Your task to perform on an android device: Show me the planting and care tips on how to grow my  plant to keep it healthy on the Blossom app.
Image 0: 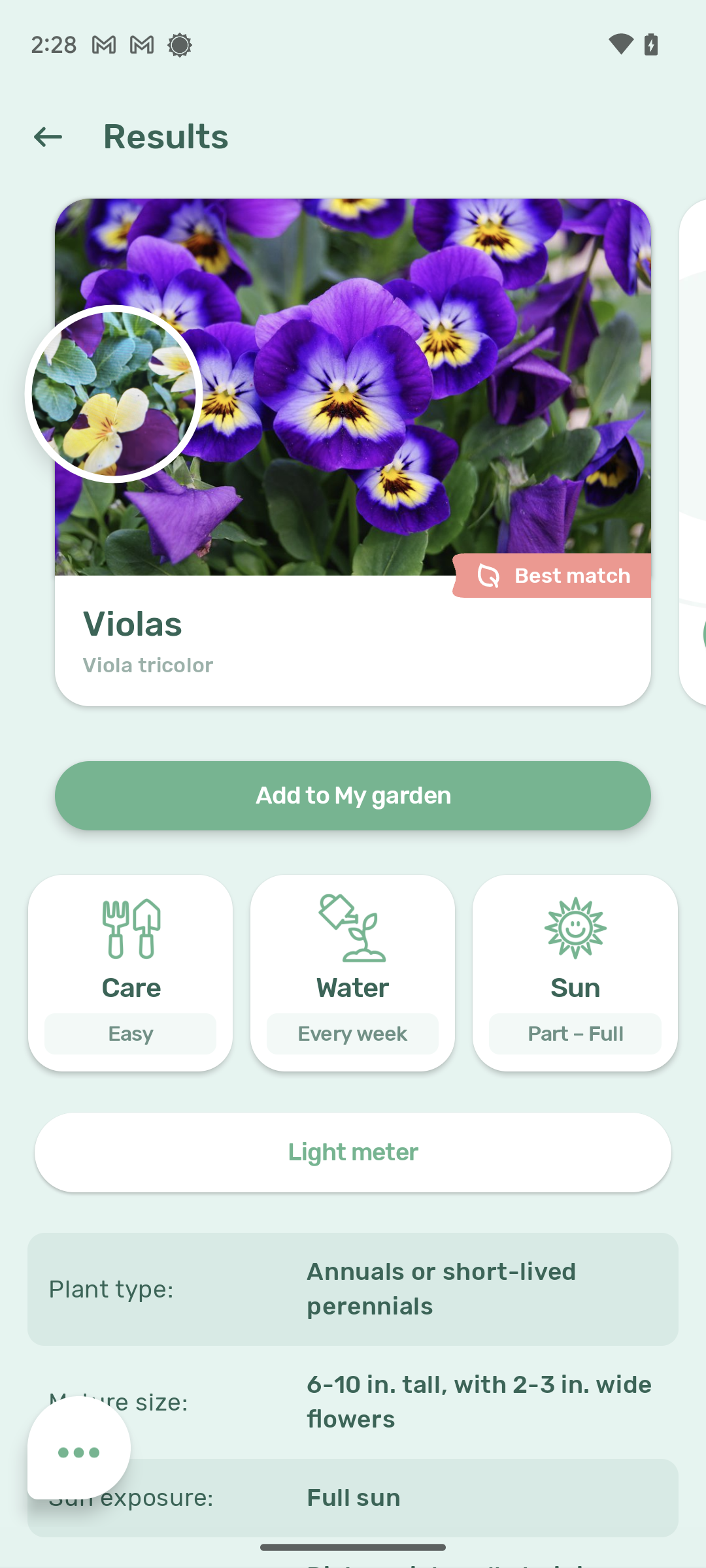
Scroll up until you find the How to Grow tab.
Step 0: scroll down
Image 1: 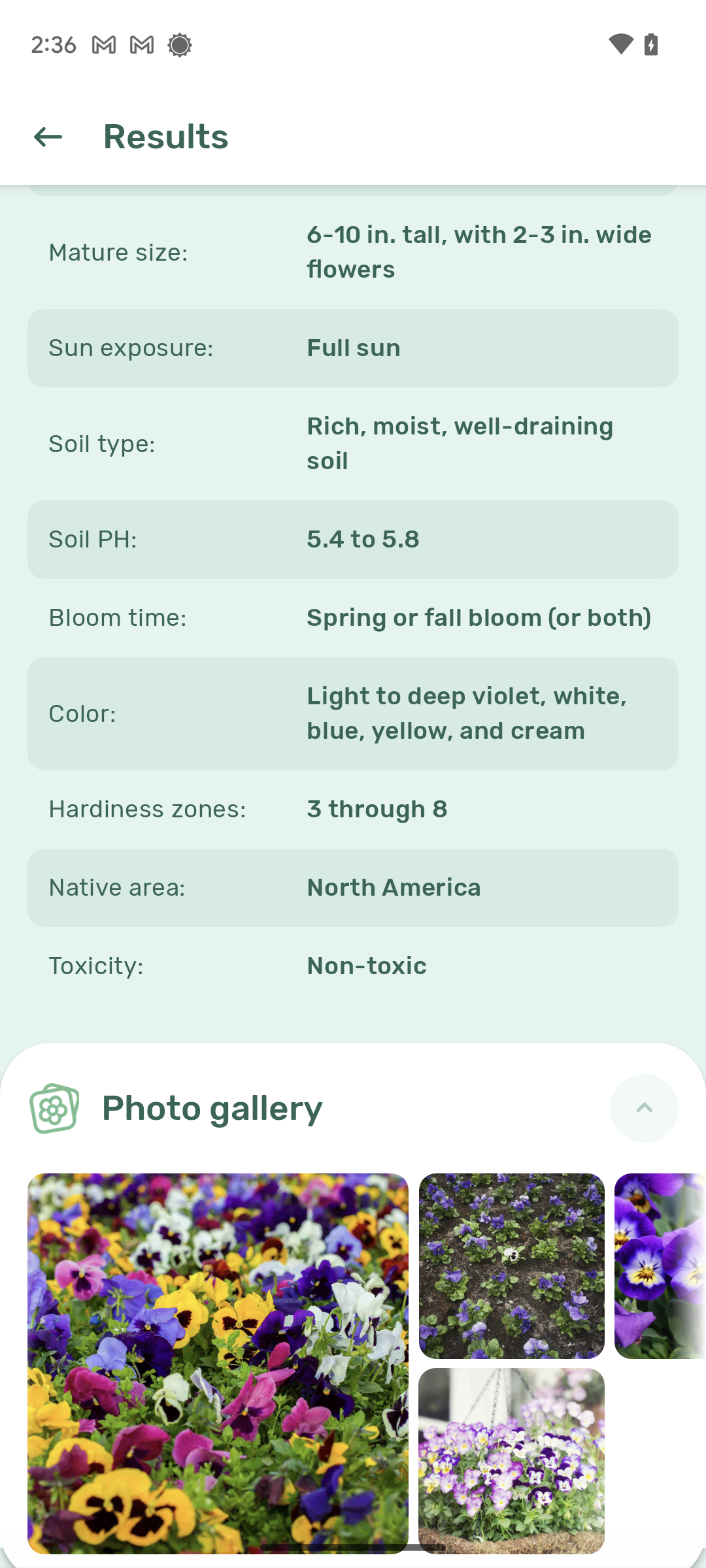
Scroll up until you find the How to Grow tab.
Step 1: scroll down